Your task to perform on an android device: I want to look for the recent pics taken by my phone camera , Look for the latest images in the XGallery app .
Image 0: 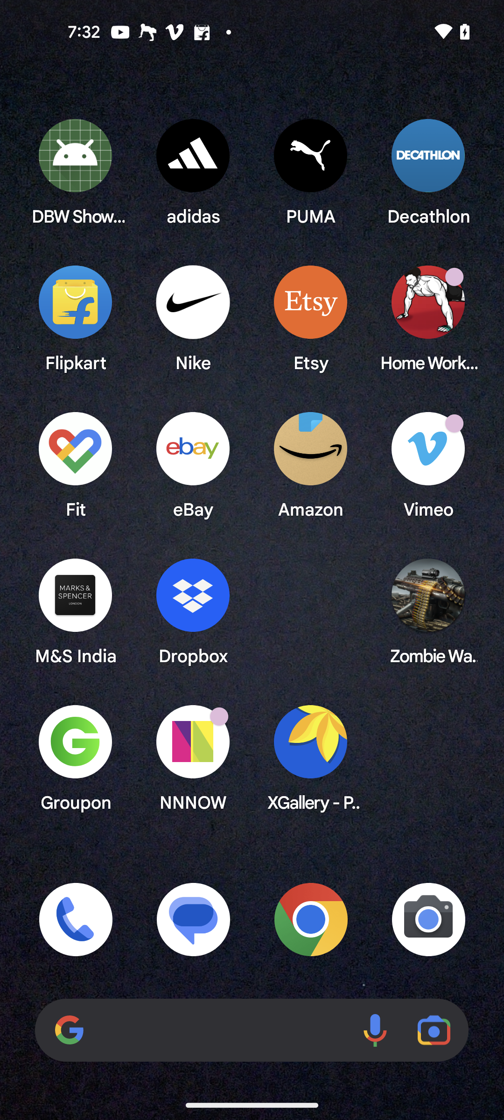
Open the XGallery app
Step 0: open app "XGallery - Photo Gallery"
Image 1: 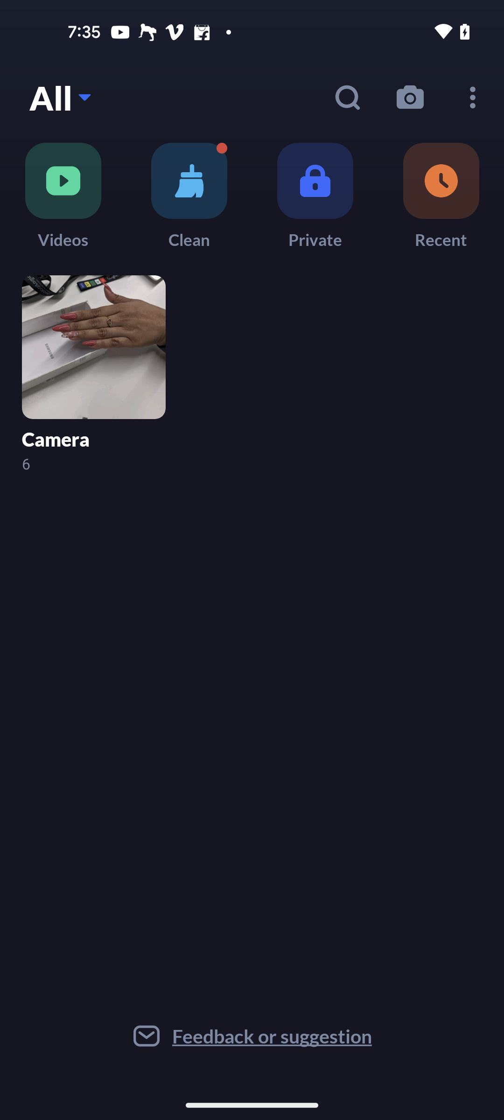
Click on the Camera app
Step 1: click (98, 330)
Image 2: 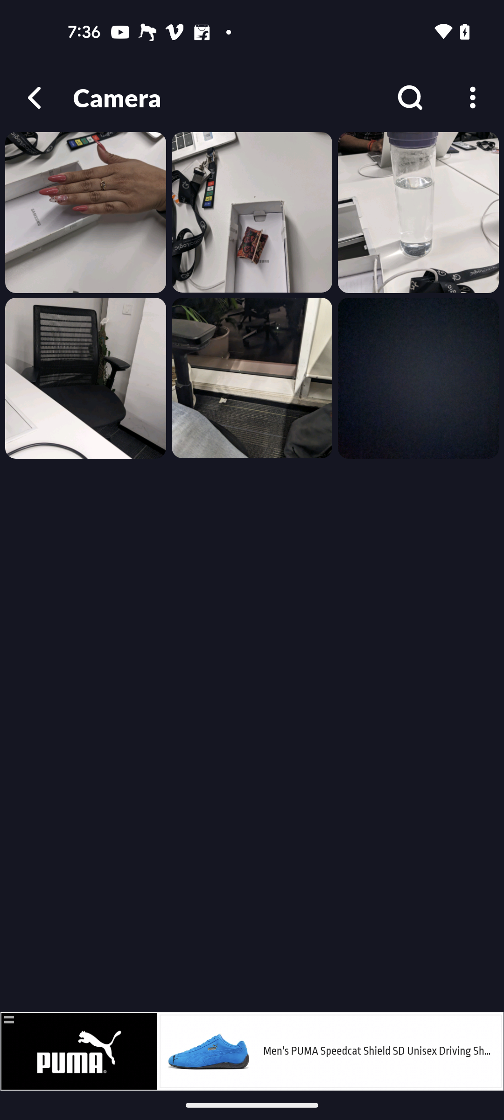
Open the first recent image
Step 2: click (57, 208)